Your task to perform on an android device: I recall that I have an important event coming up, and I saved the event with the title Meeting, so I want to look it up on the calendar.
Image 0: 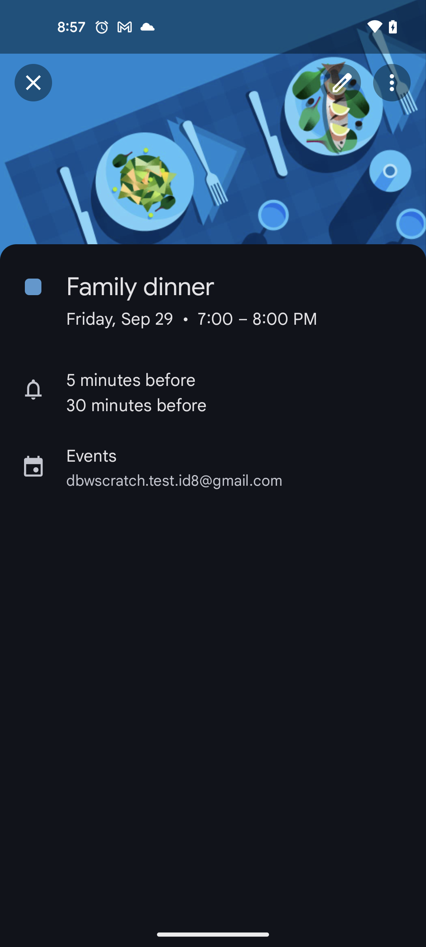
go back
Step 0: press back button
Image 1: 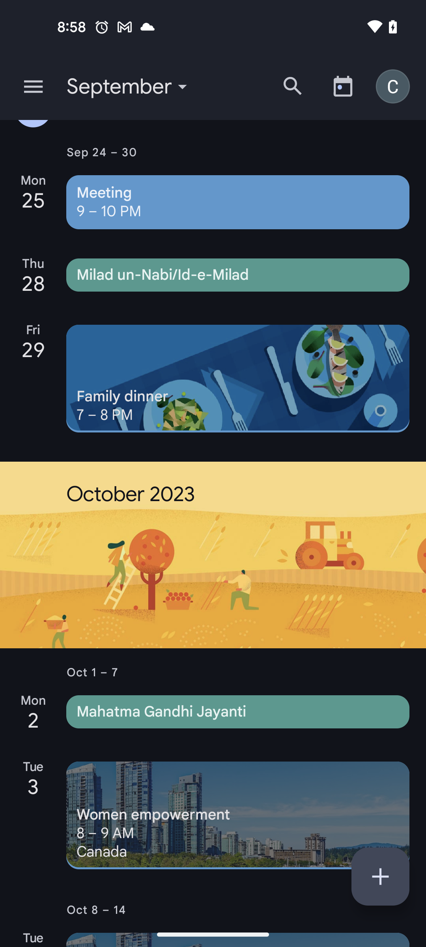
click on the search icon at the top of the screen
Step 1: click (293, 86)
Image 2: 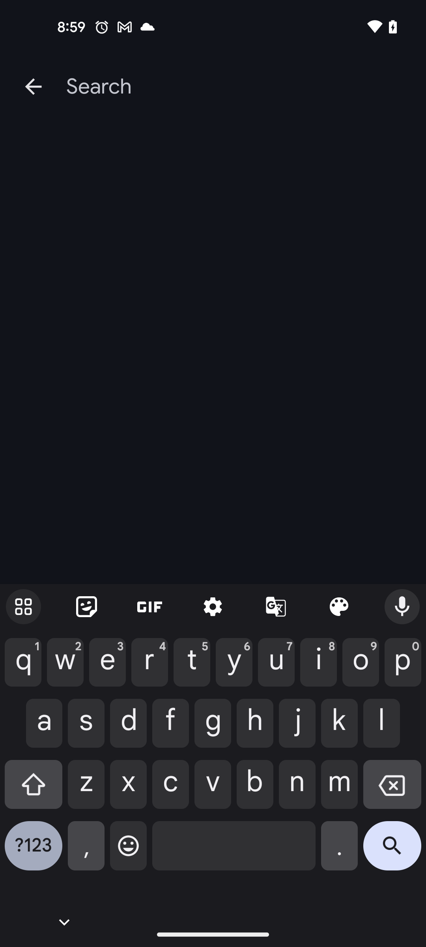
enter the event name Meeting
Step 2: type "Meeting"
Image 3: 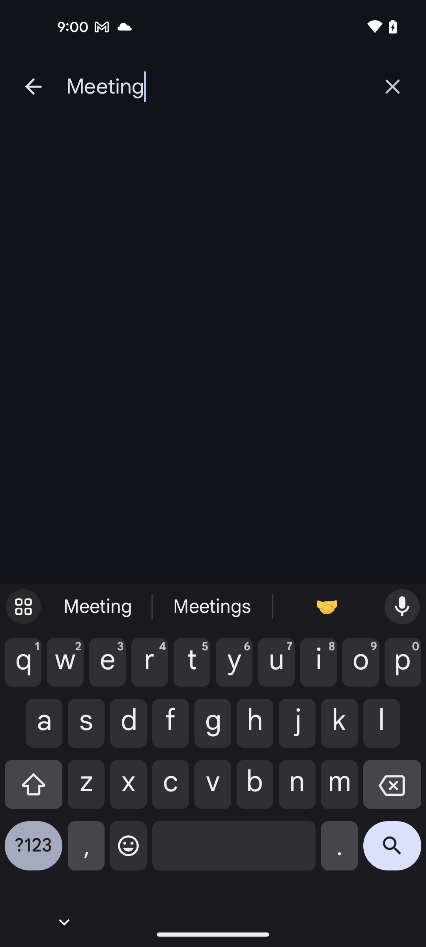
click on the search icon at the bottom right corner of the screen
Step 3: click (392, 852)